Your task to perform on an android device: Compare the price of SS HURDLES-6 with similar hurdles in the Kibi Sports website on Google.
Image 0: 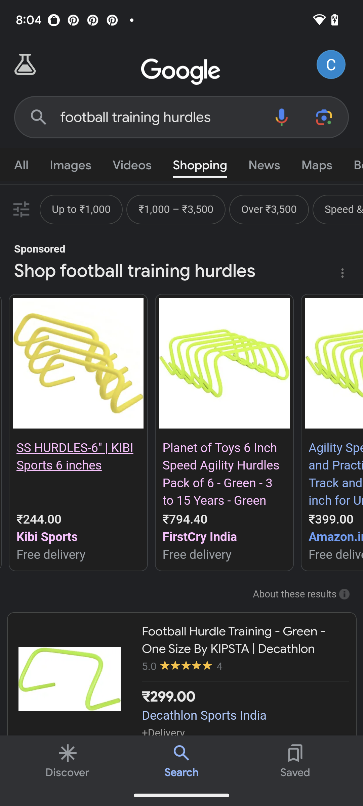
Click on the SS Hurdles.
Step 0: click (78, 432)
Image 1: 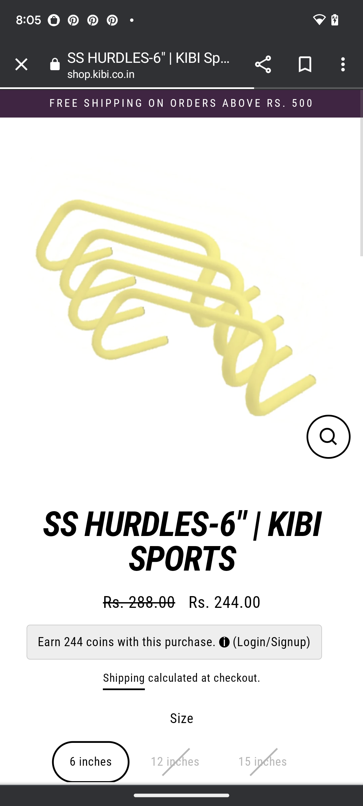
Swipe down to view similar products.
Step 1: scroll down
Image 2: 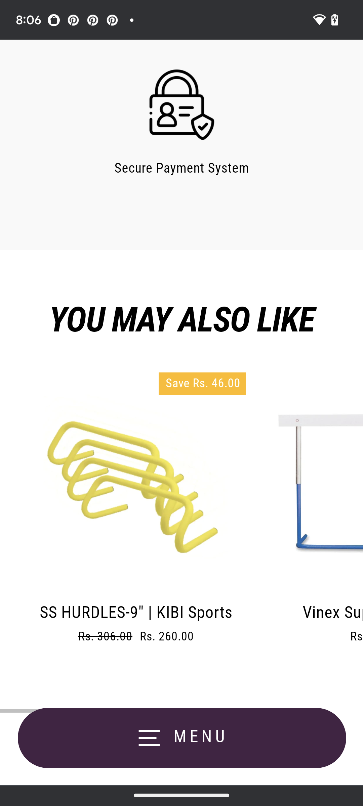
Swipe left to view more.
Step 2: scroll right